Your task to perform on an android device: Use the ASOS app to view the Under Armour Charged Bandit Trail 2 trainers in black Shoes details.
Image 0: 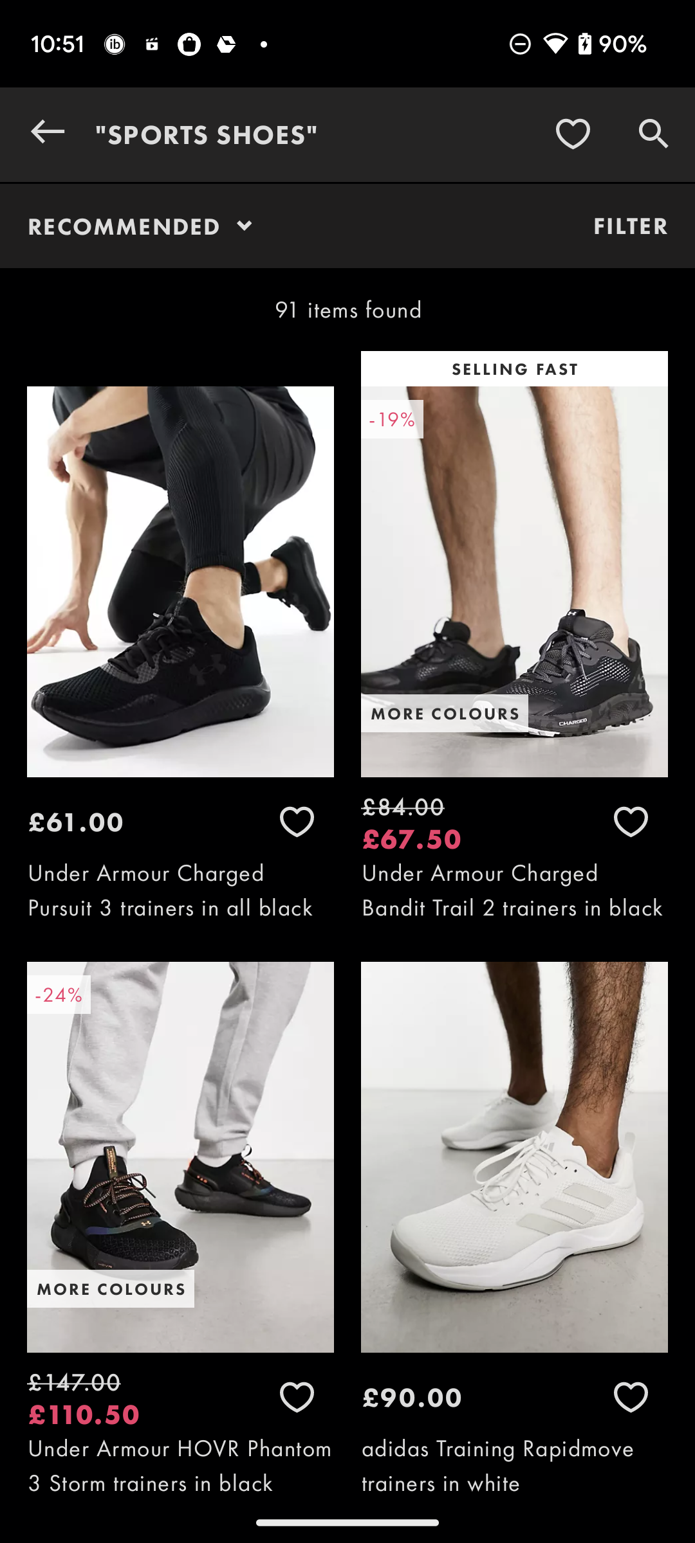
Click on the Under Armour Charged Bandit Trail 2 trainers in black Shoes
Step 0: click (514, 636)
Image 1: 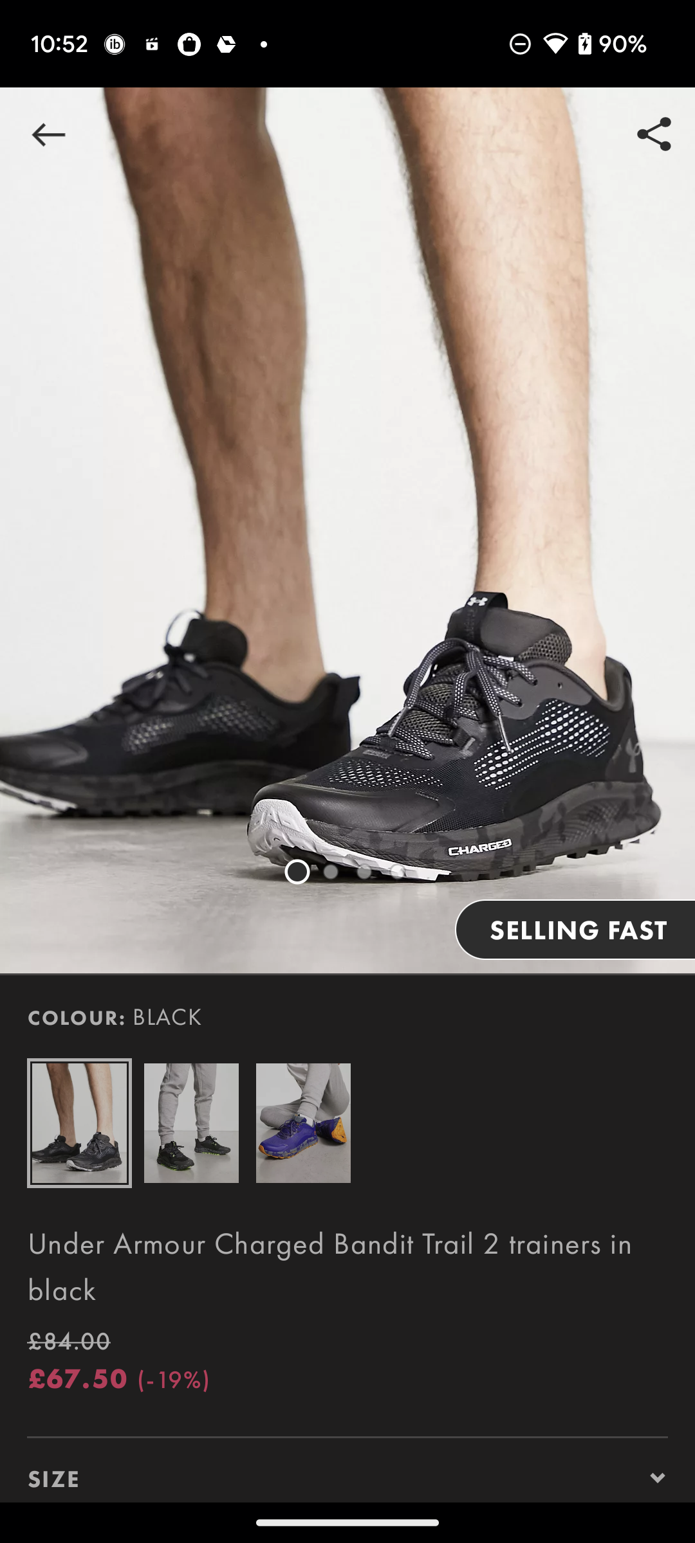
Swipe up for details
Step 1: scroll down
Image 2: 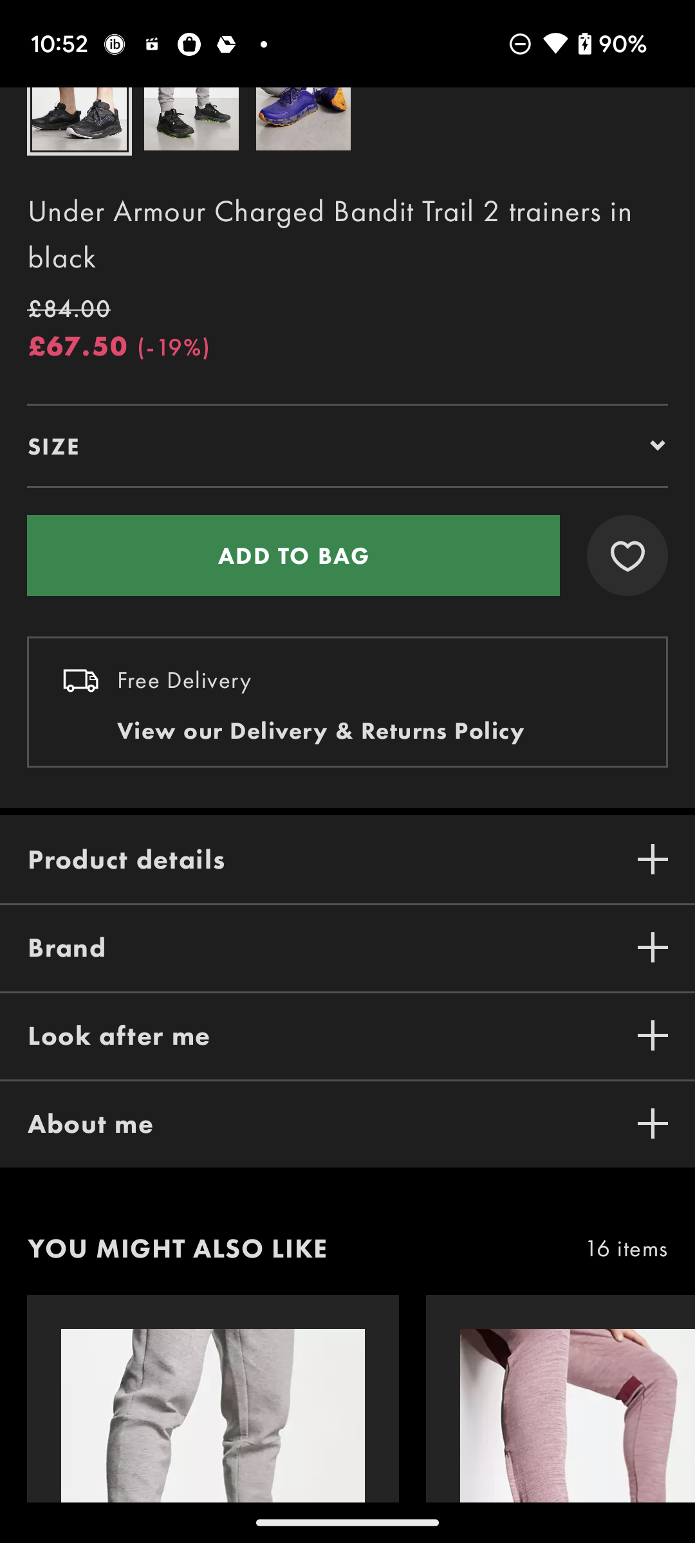
Click on the Product details
Step 2: click (347, 859)